Your task to perform on an android device: I want to view my Earn awards on the Duolingo app since I'm fascinated about the fact that I've earned some prizes while learning the language.
Image 0: 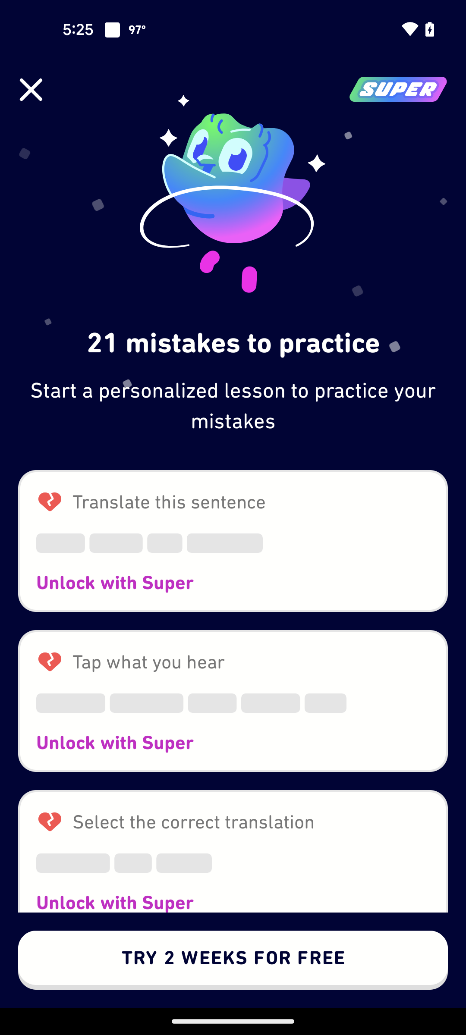
Go back to the previous page
Step 0: press back button
Image 1: 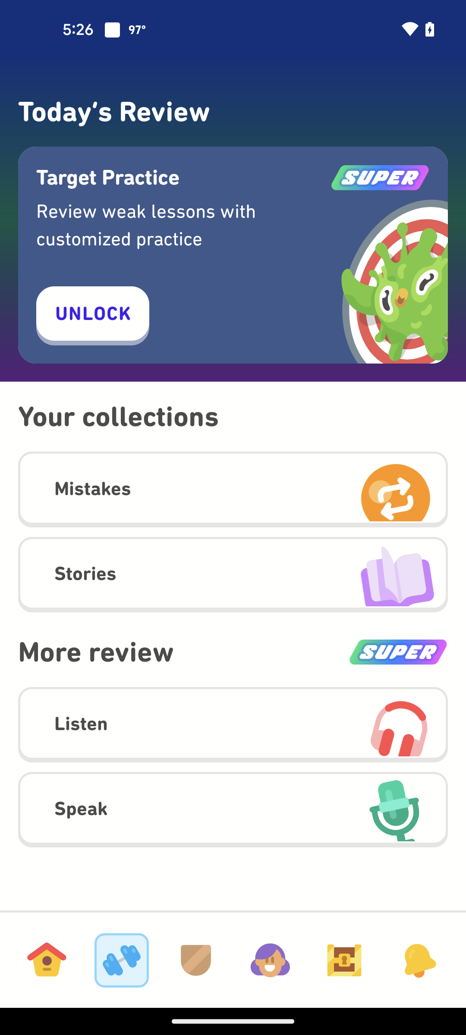
Go to the Account Tab
Step 1: click (270, 960)
Image 2: 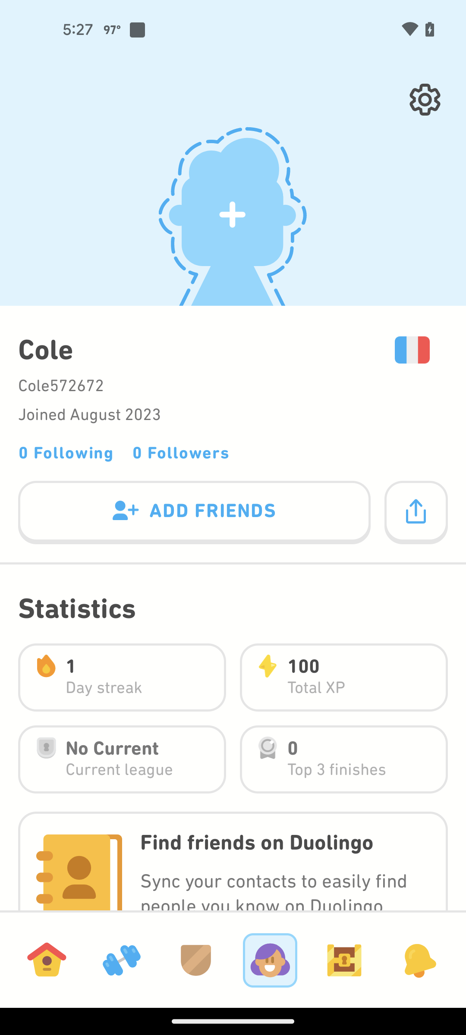
Swipe up to view rewards
Step 2: scroll down
Image 3: 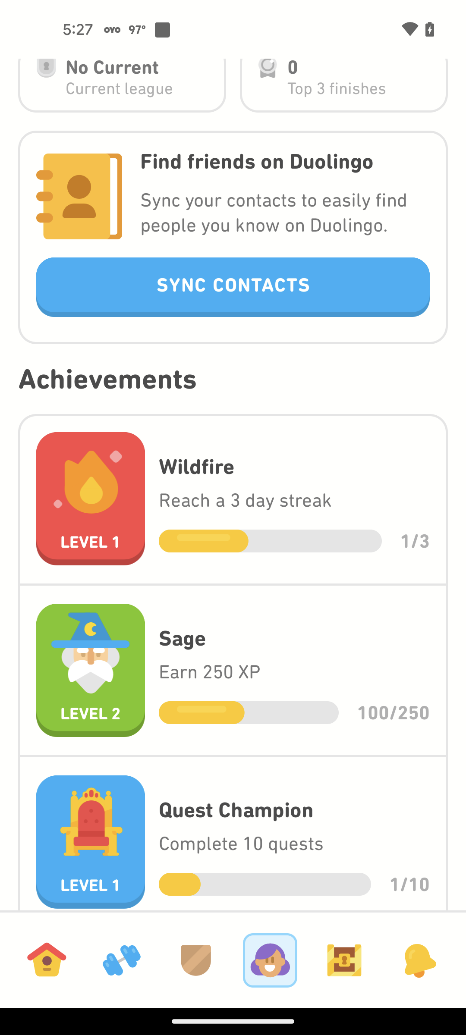
Swipe up to view rewards
Step 3: scroll down
Image 4: 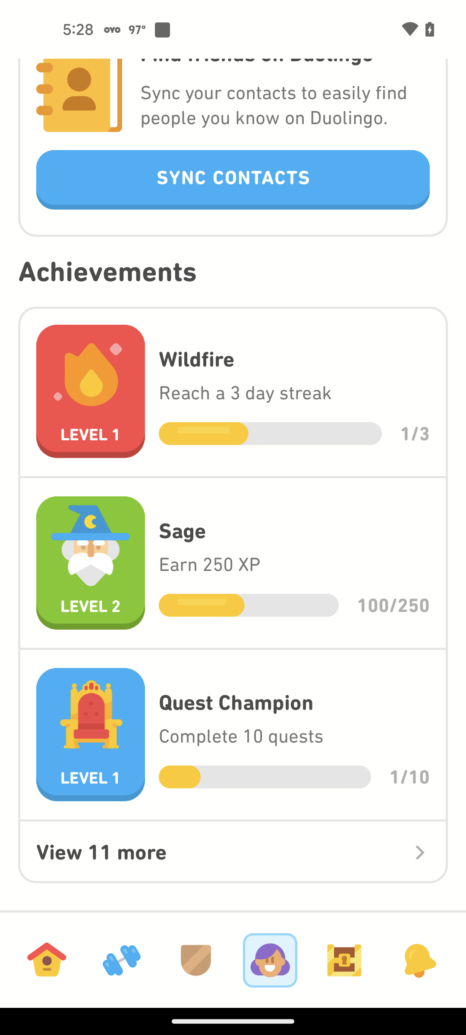
Click on the View 11 more button
Step 4: click (224, 852)